Your task to perform on an android device: I want to search for a Black Men's shirt of the brand Van Heusen which has size M on the Ajio app for myself.
Image 0: 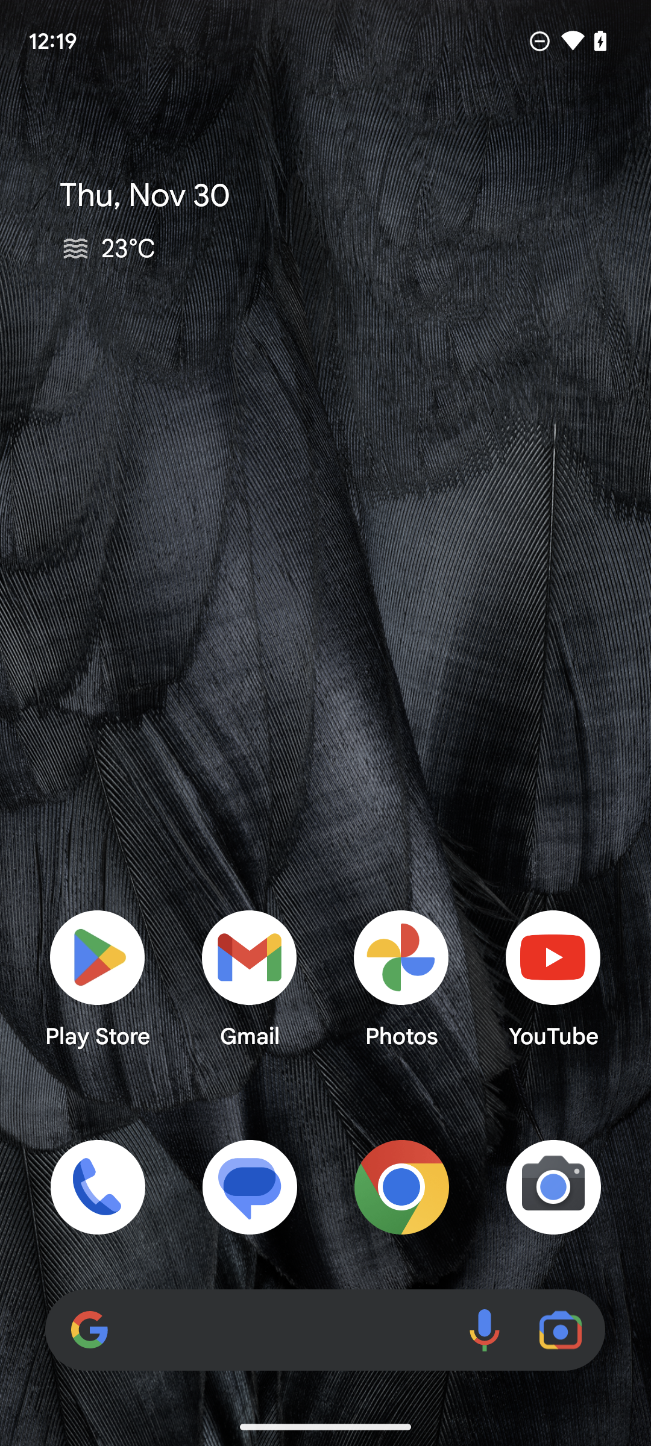
Open the Ajio app.
Step 0: open app "AJIO"
Image 1: 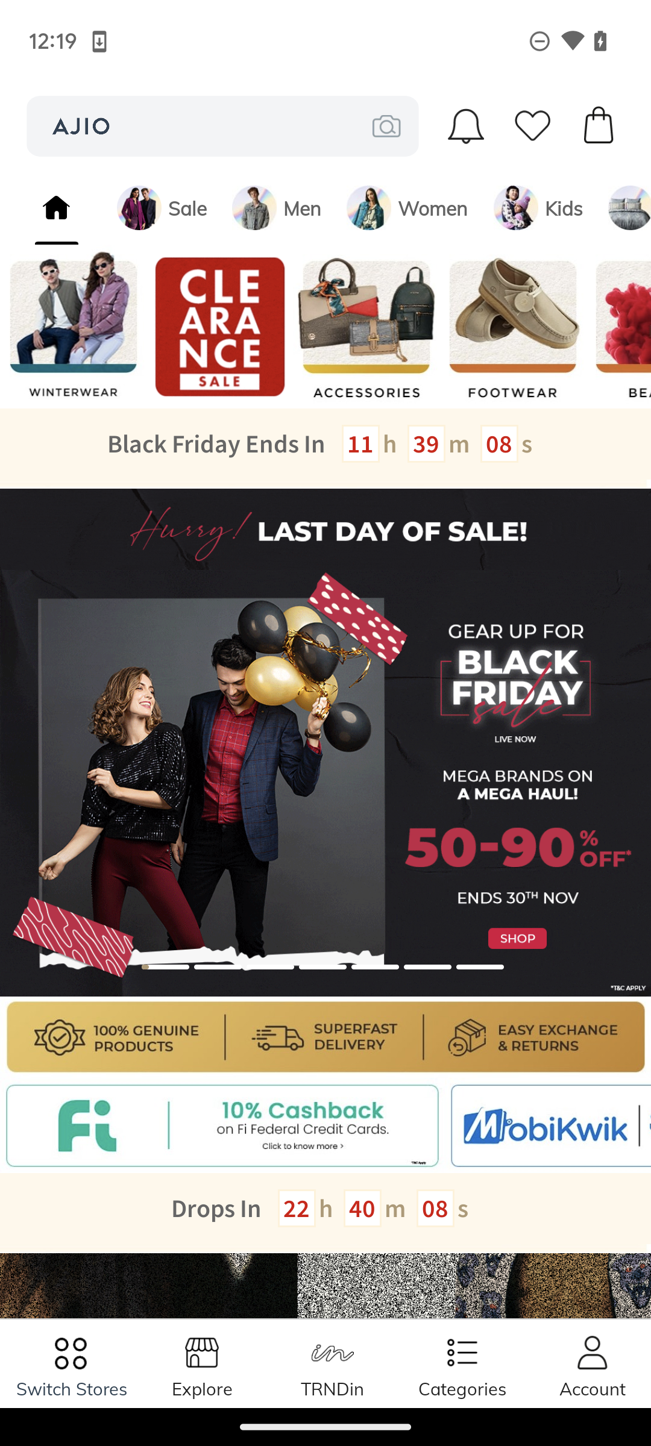
Click on the searchbar.
Step 1: click (205, 126)
Image 3: 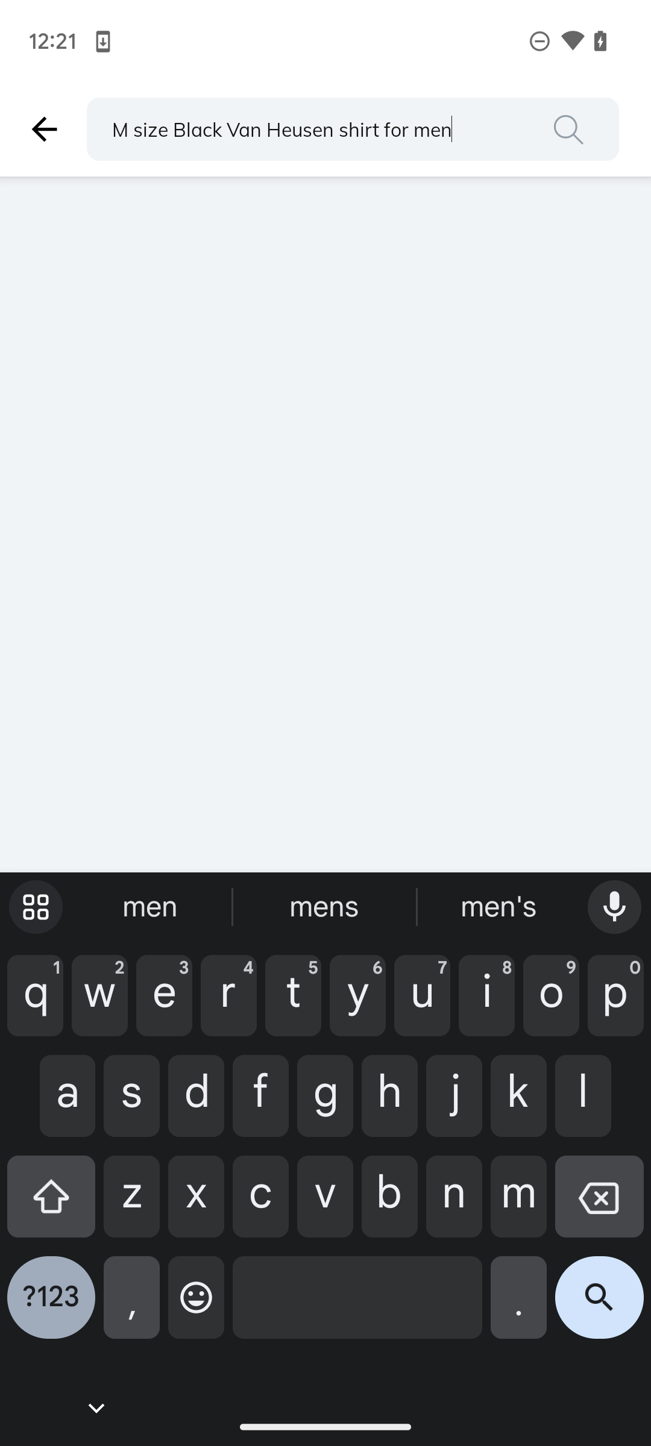
Cick on the search icon on the bottom right side of the screen.
Step 3: click (599, 1307)